Your task to perform on an android device: I want to delete the Jogging after dinner reminder because I no longer need this reminder in the Tasks app.
Image 0: 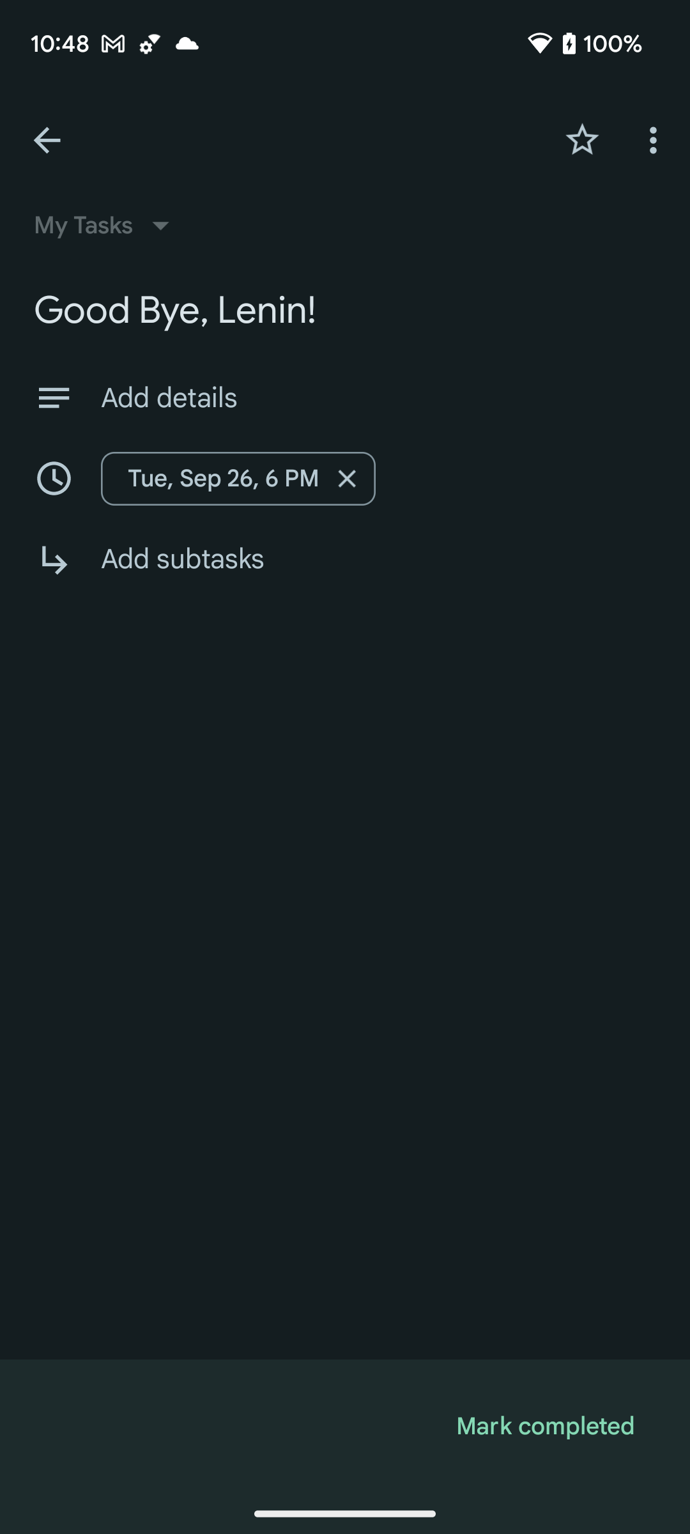
Go back to the previous page to view the all reminders
Step 0: press back button
Image 1: 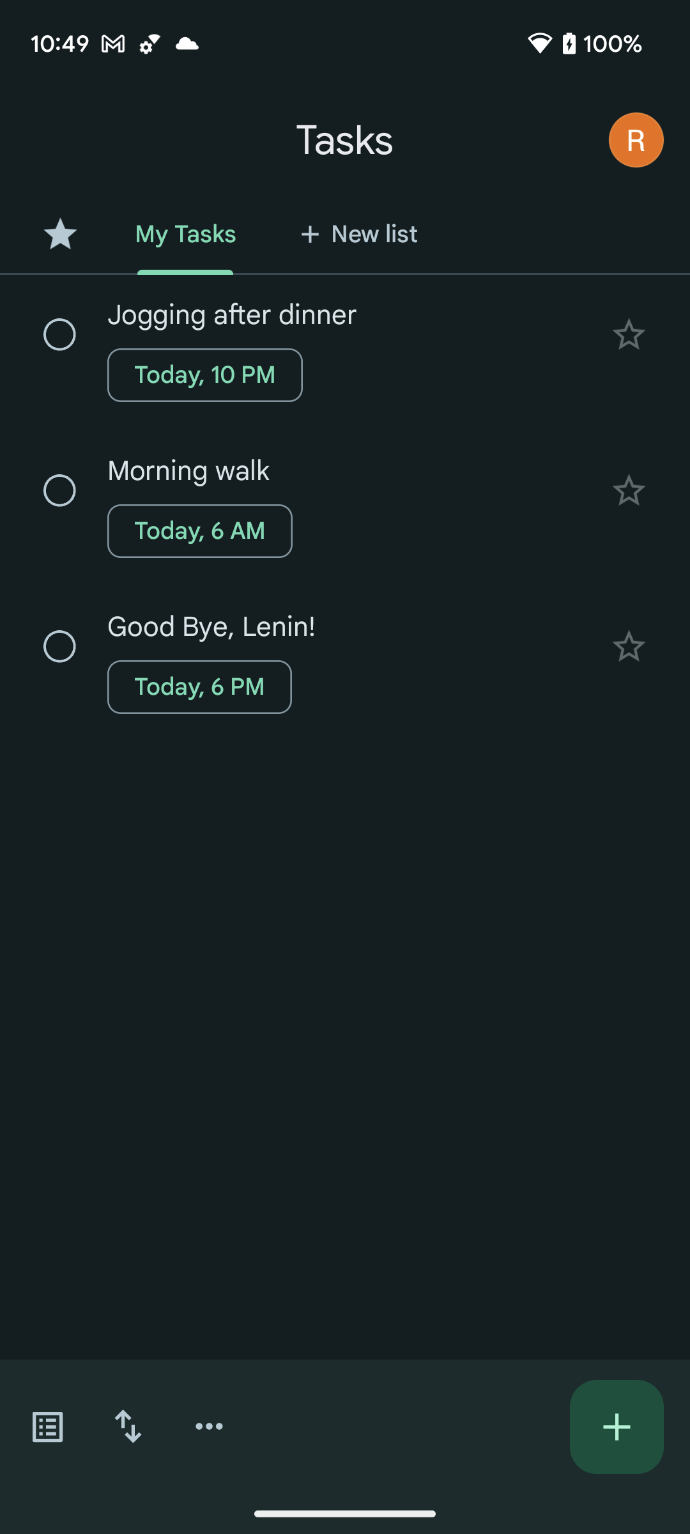
Click on the Jogging after dinner reminder to view the delete reminder option
Step 1: click (344, 314)
Image 2: 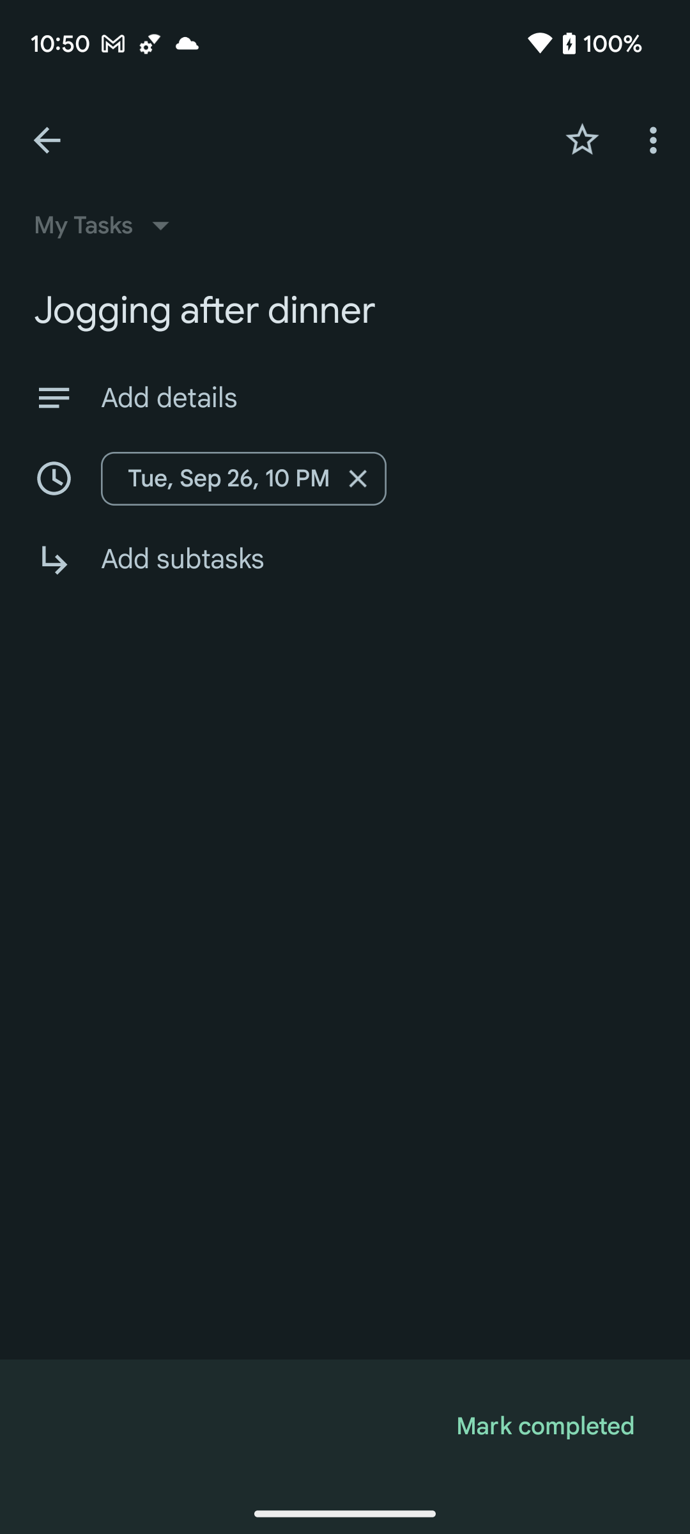
Click on the three dots icon at the top right corner of the screen to view the delete option
Step 2: click (656, 139)
Image 3: 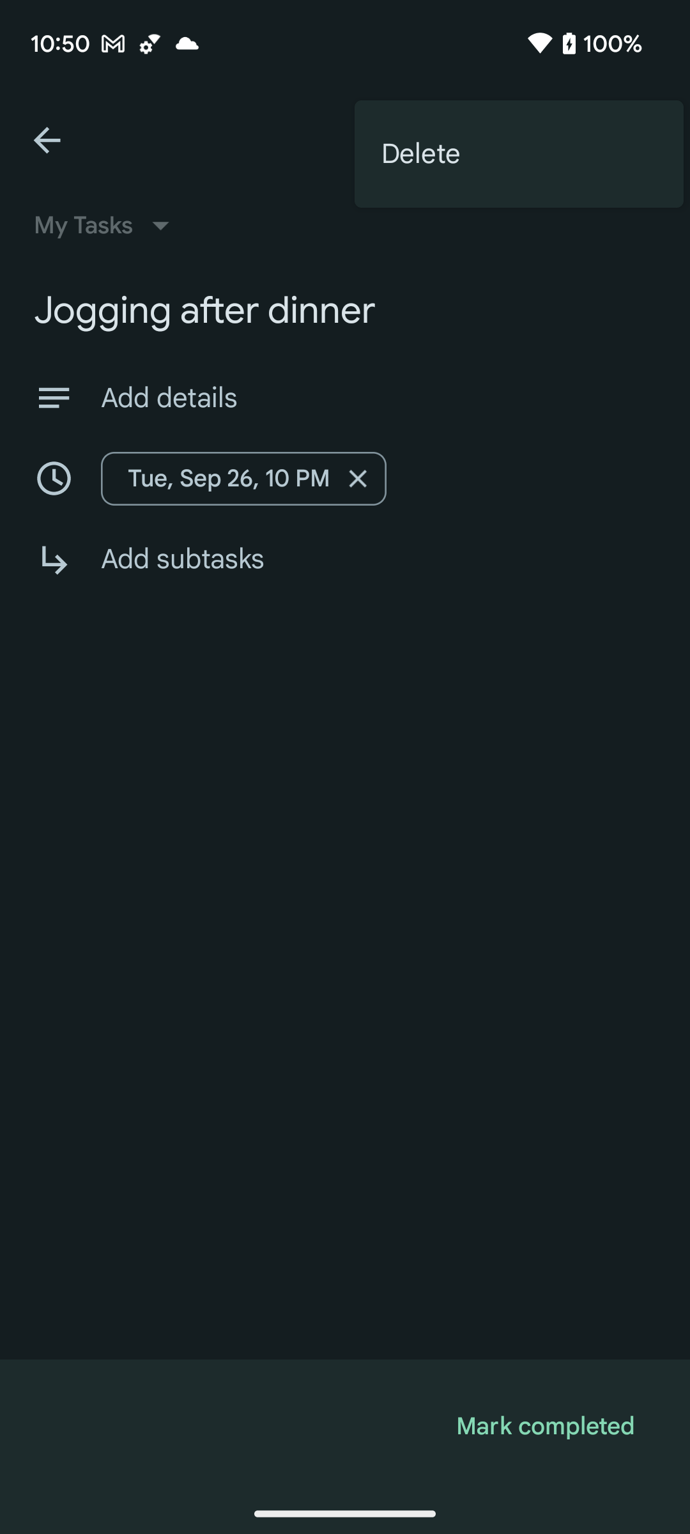
Click on the Delete option to delete this reminder 
Step 3: click (519, 154)